Your task to perform on an android device: My colleague Cerebra Research wants to get started the same way. Share the progress with Cerebra Research at dbwscratch.test.id4@gmail.com.
Image 0: 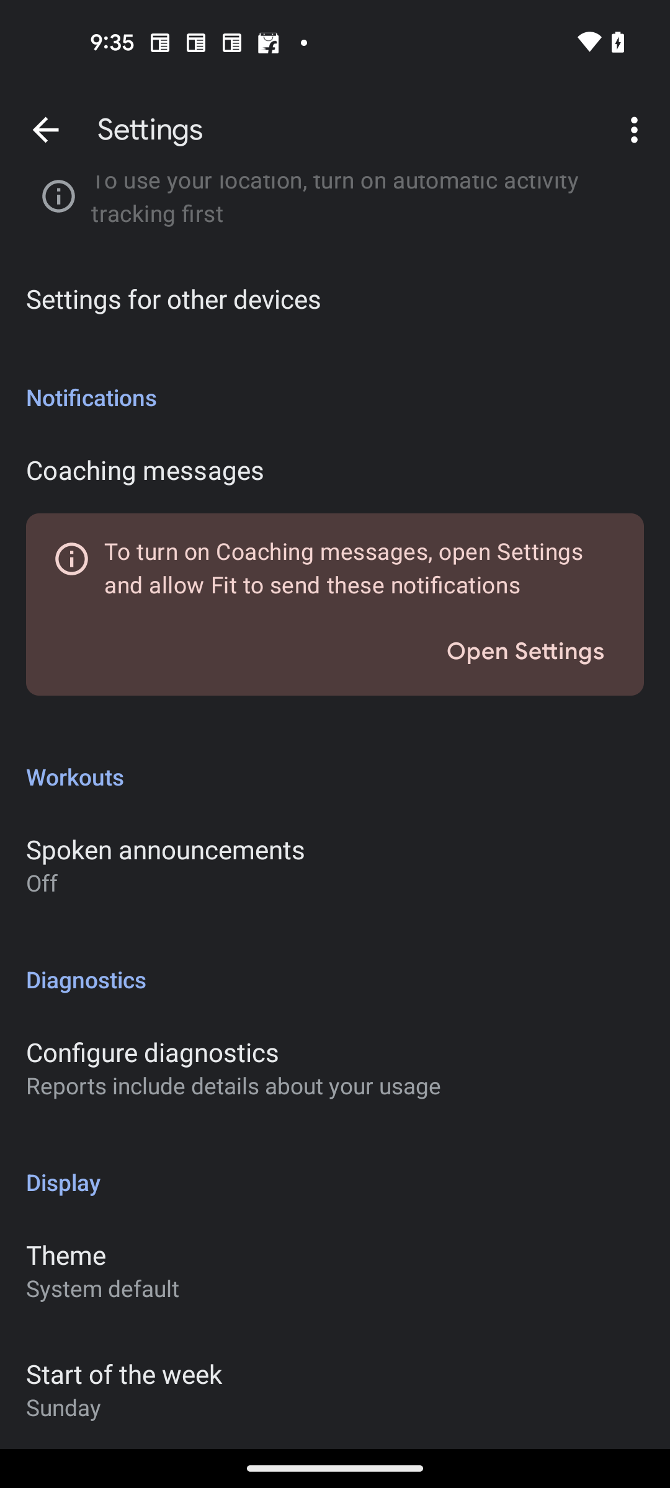
Go back to the previous screen
Step 0: press back button
Image 1: 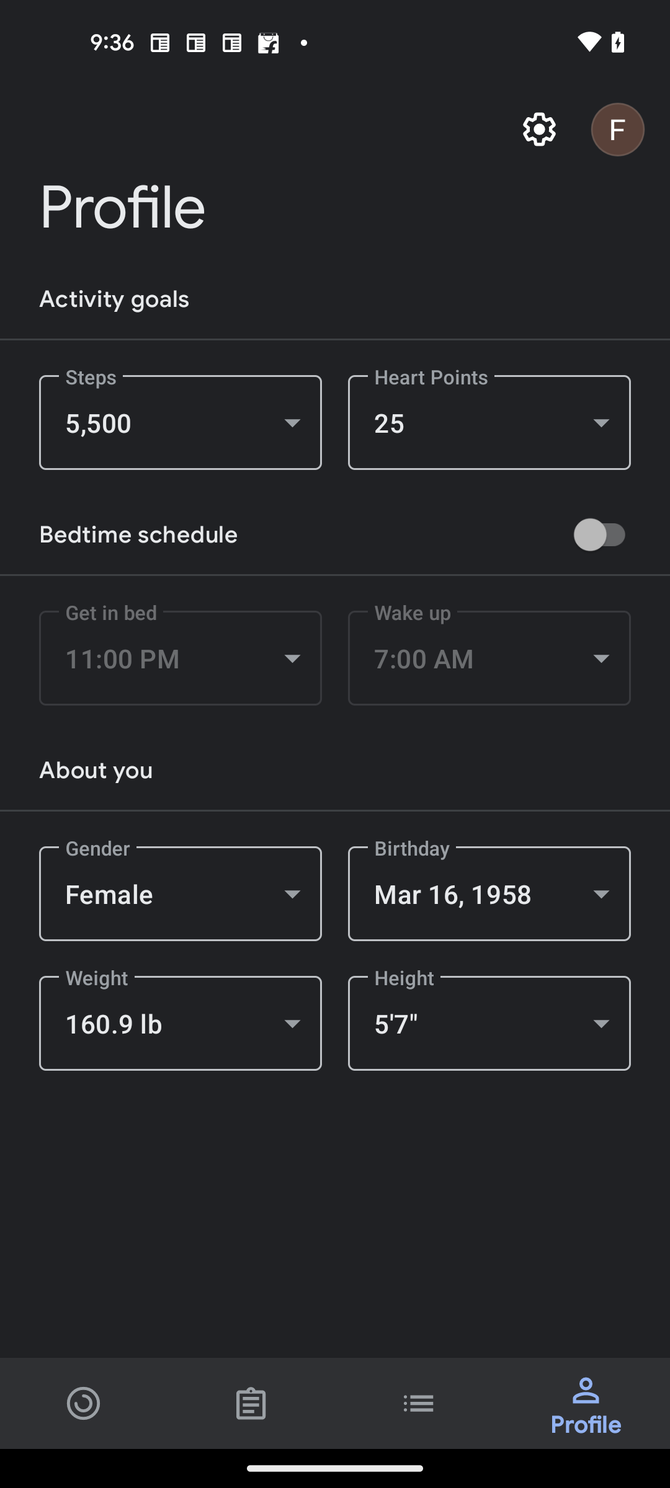
Click on the Journal section
Step 1: click (251, 1403)
Image 2: 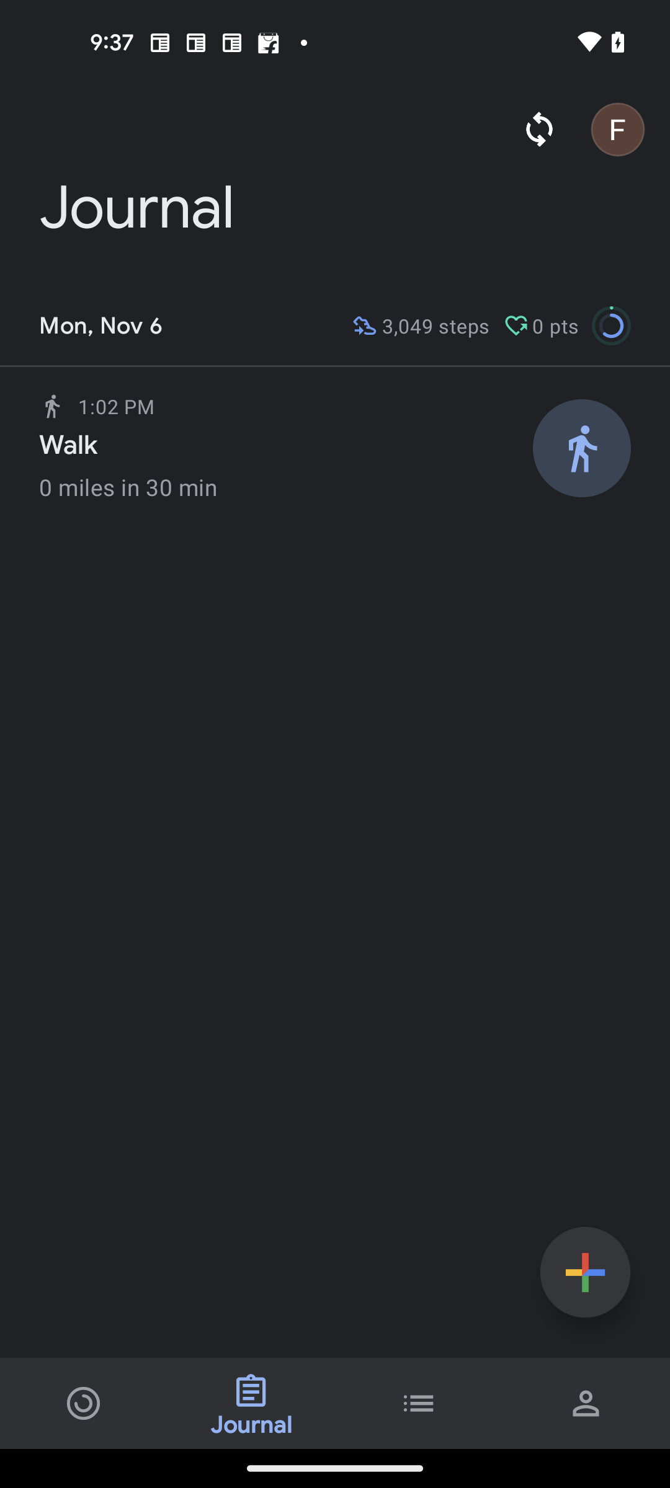
Click on the Walk
Step 2: click (286, 445)
Image 5: 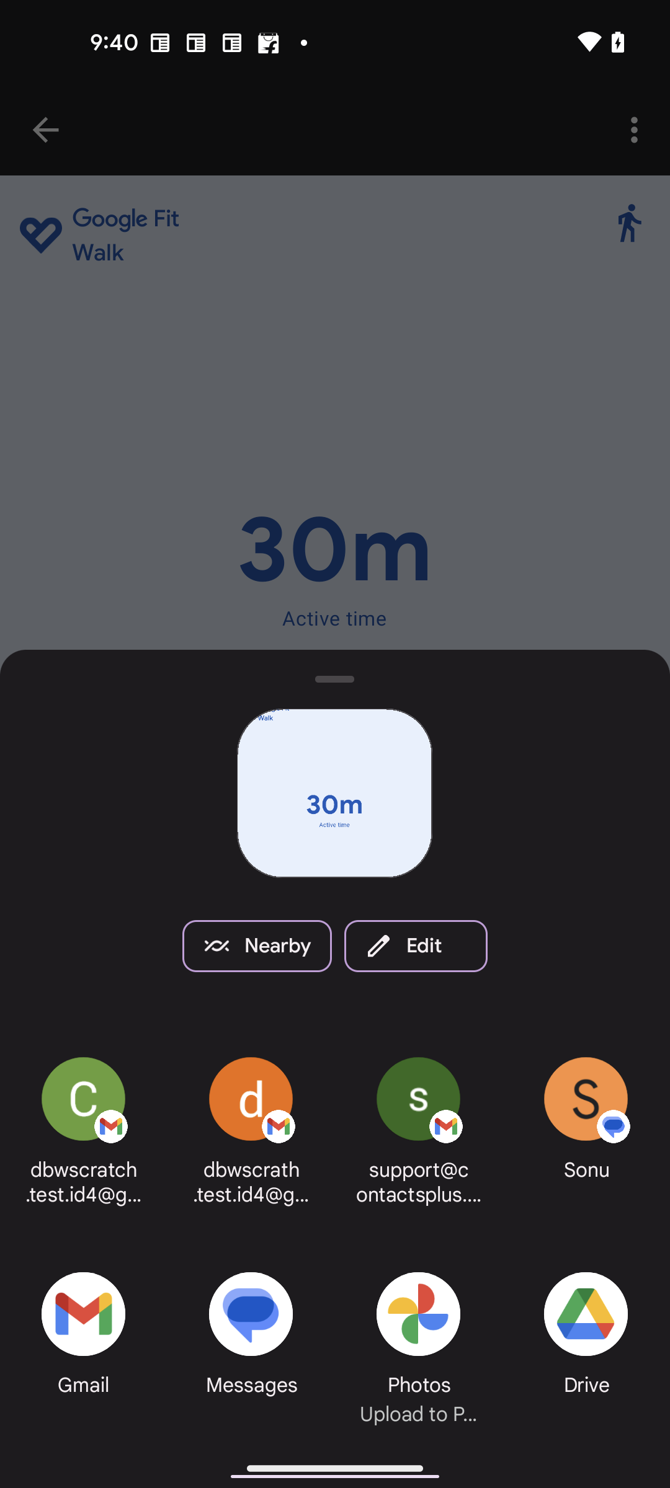
Click on the Gmail 
Step 5: click (97, 1321)
Image 6: 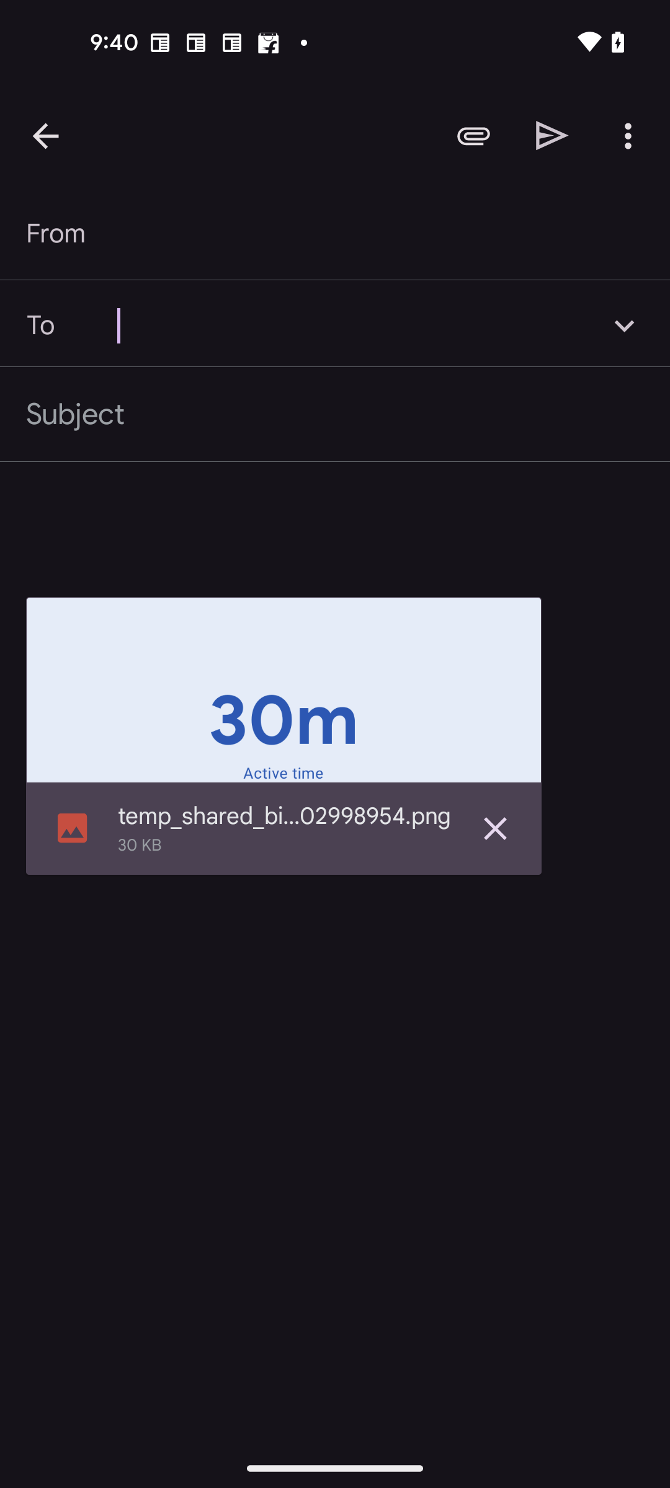
Click on the Gmail 
Step 6: wait
Image 7: 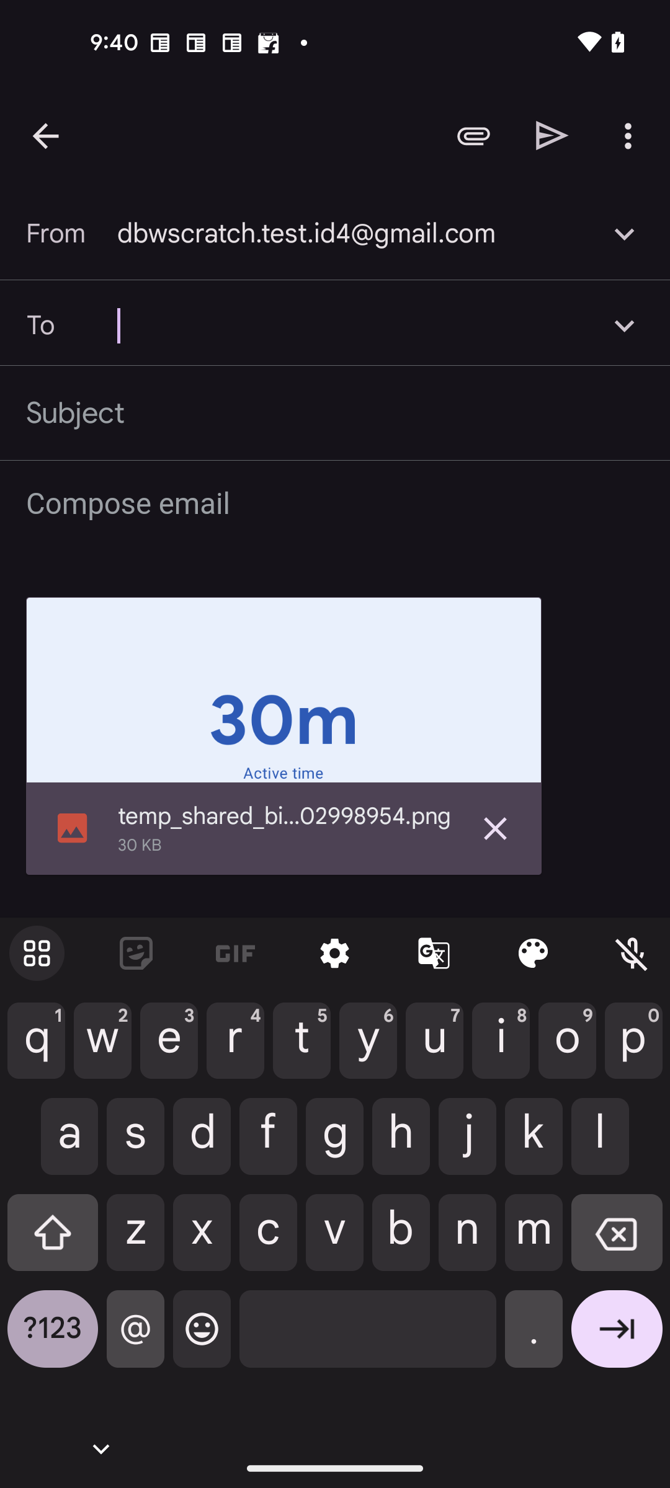
type dbwscratch.test.id4@gmail.com
Step 7: type "dbwscratch.test.id4@gmail.com"
Image 8: 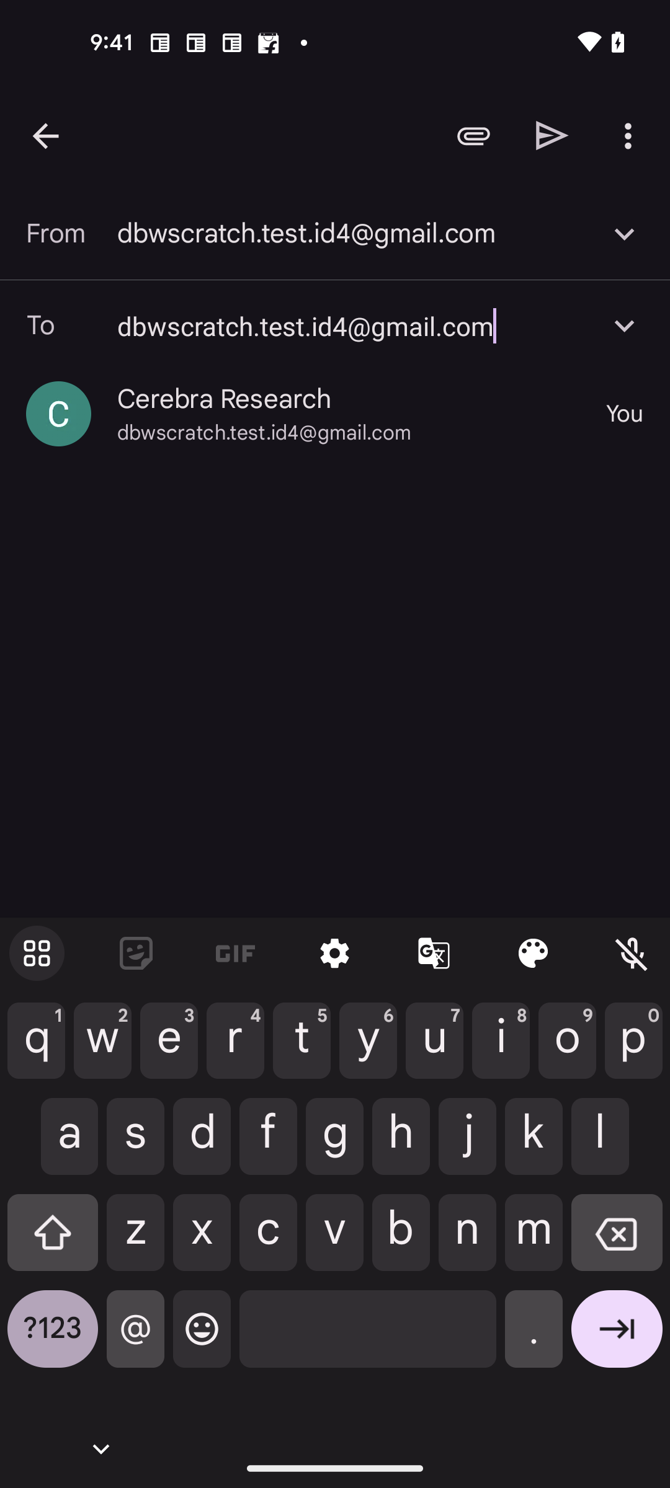
Click on the Cerebra Research
Step 8: click (224, 399)
Image 9: 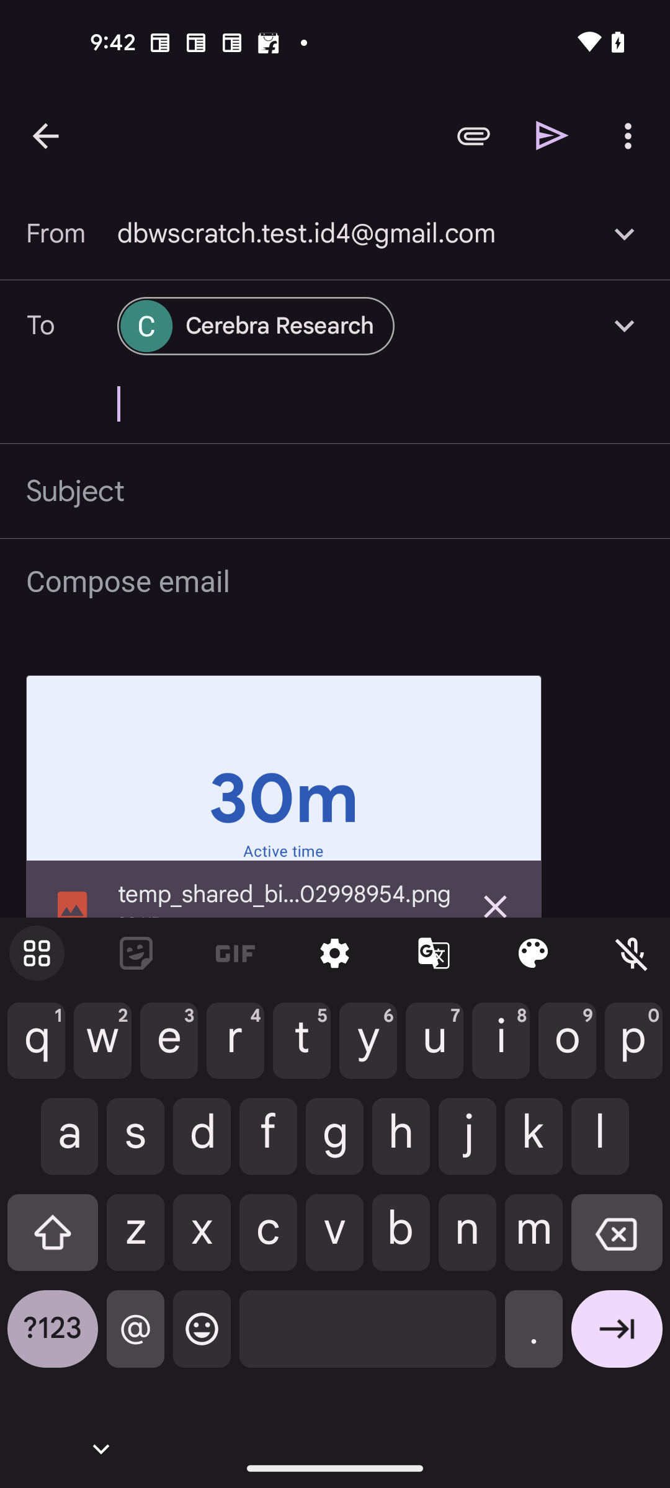
Click on the send icon
Step 9: click (552, 135)